Your task to perform on an android device: I want to learn hindi through duolingo app.
Image 0: 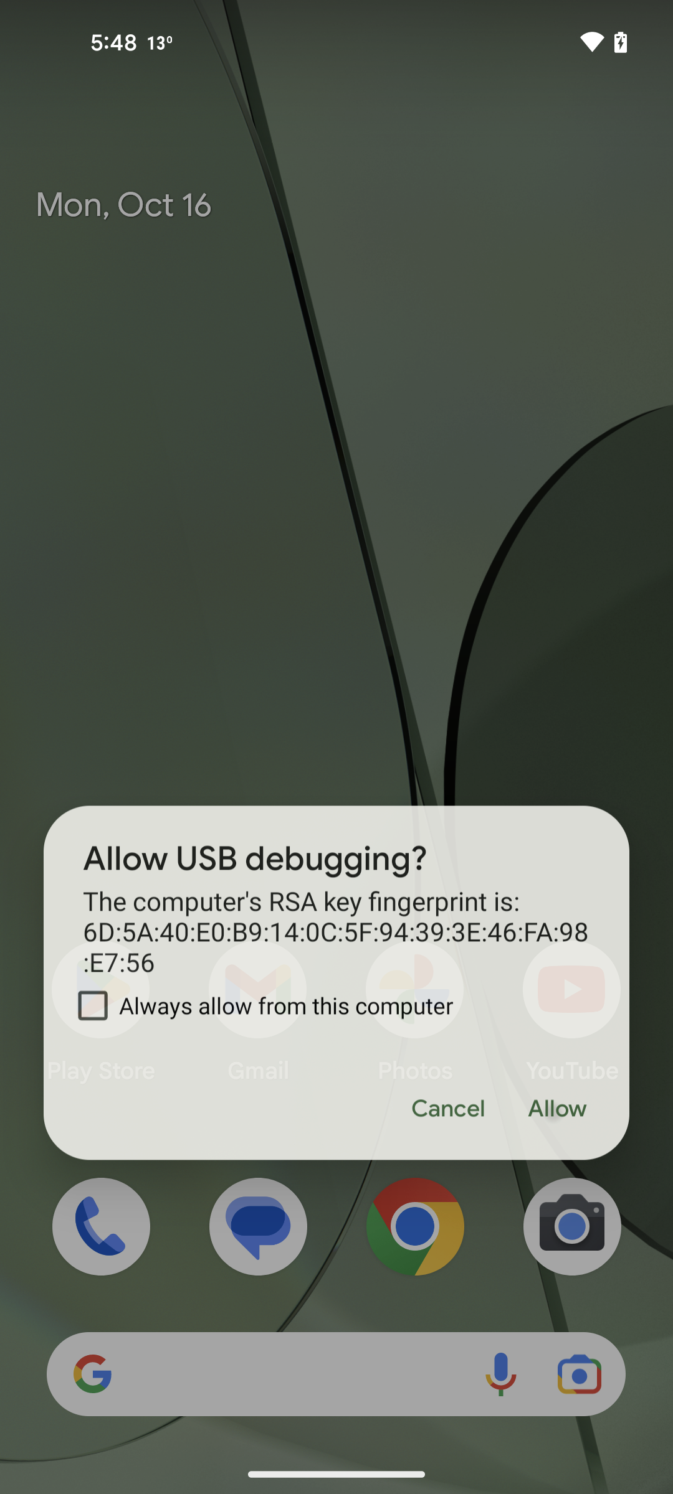
Open Duolingo app.
Step 0: open app "Duolingo"
Image 1: 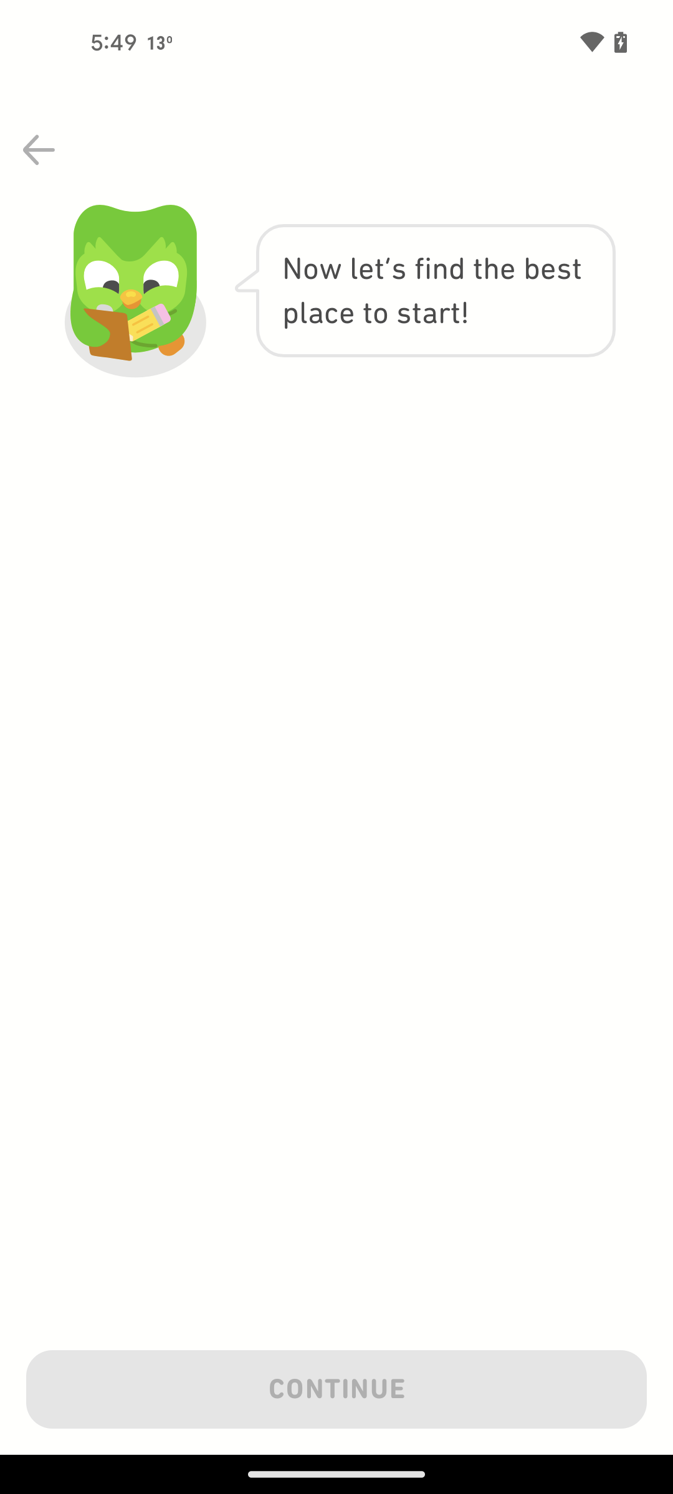
Open Duolingo app.
Step 1: wait
Image 2: 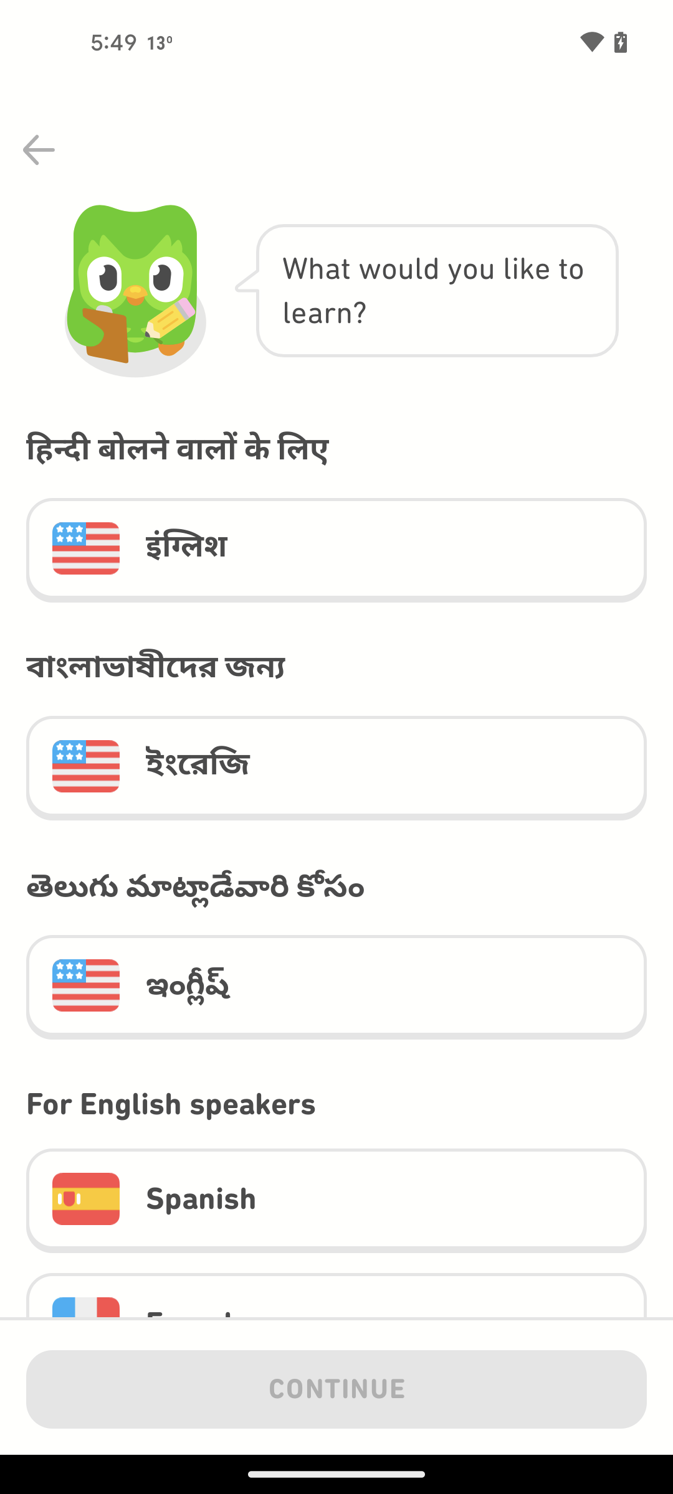
Scroll up to view Hindi language option.
Step 2: scroll down
Image 4: 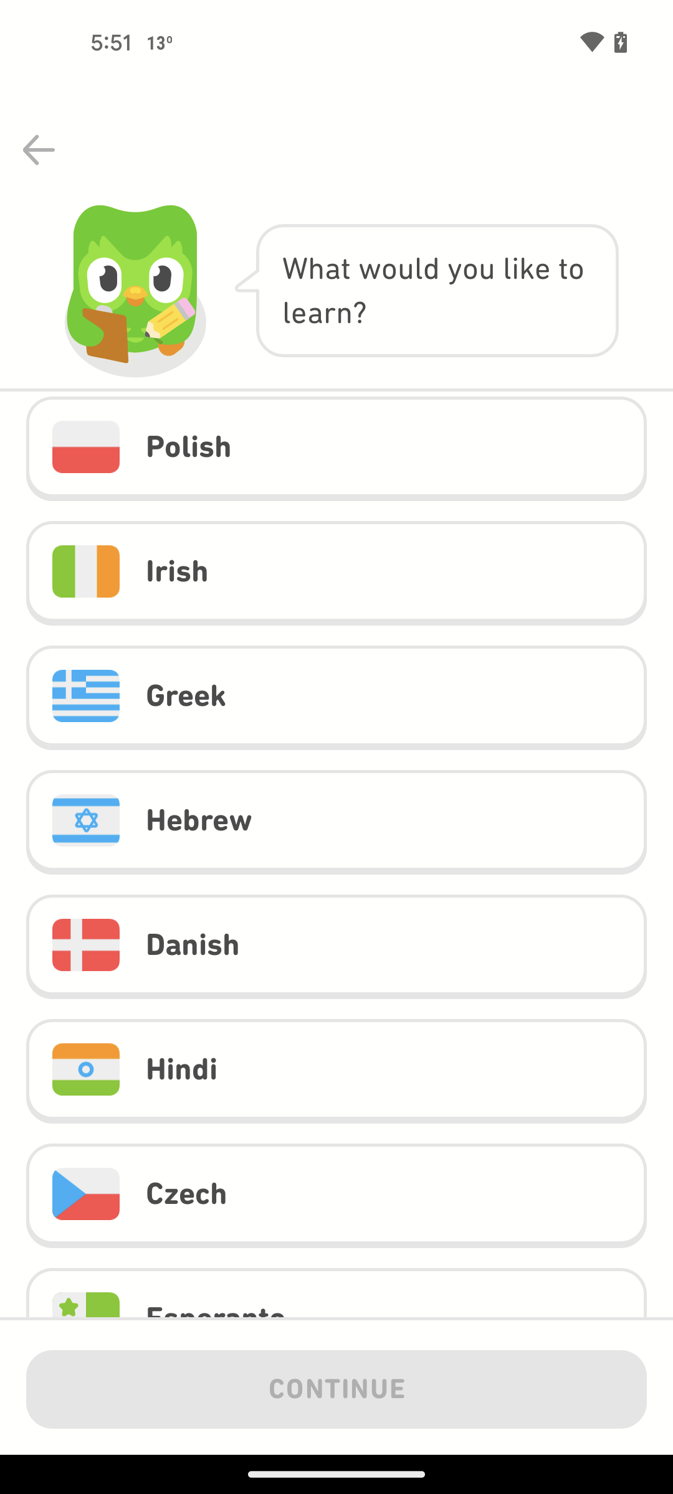
Click on Hindi option.
Step 4: click (370, 1069)
Image 5: 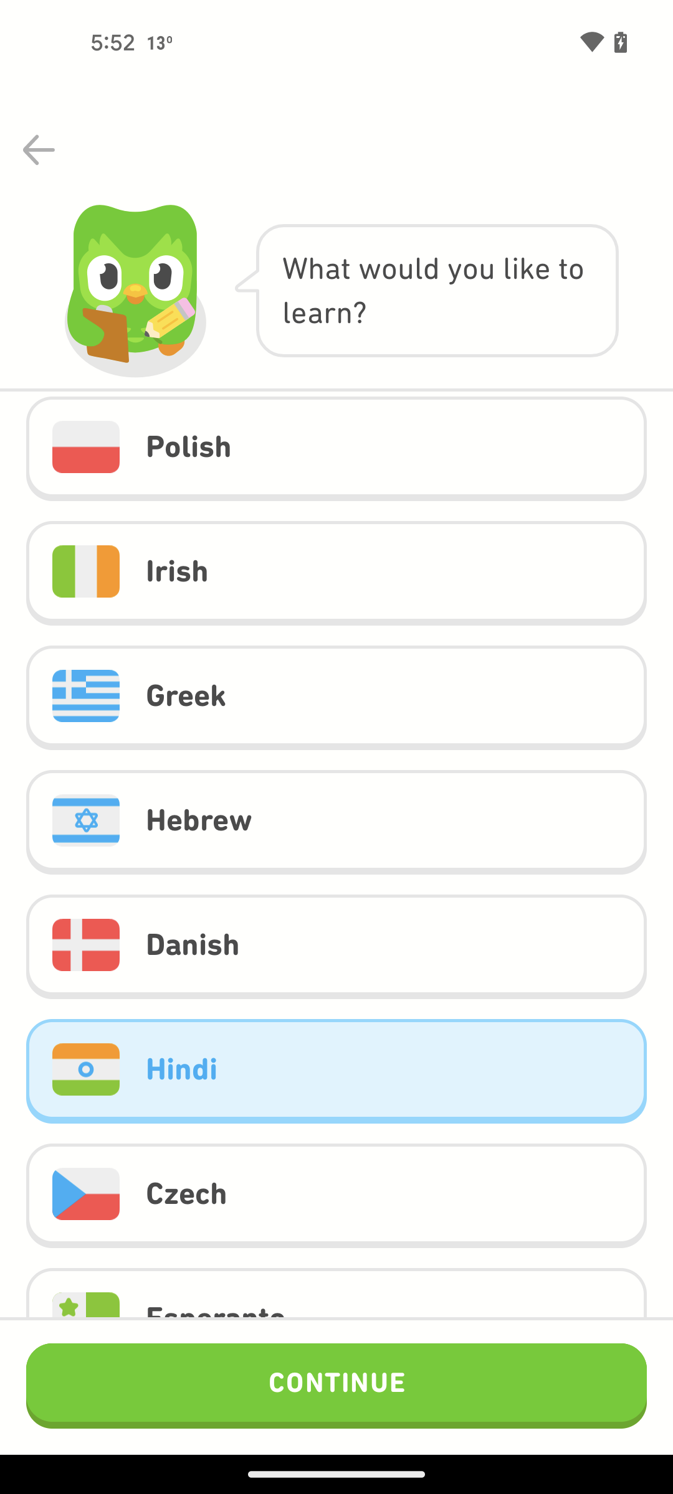
Click on continue button.
Step 5: click (336, 1386)